Your task to perform on an android device: Schedule a team meeting for 30 minutes at 8:00 a.m. on July 26 in the TeamLink app.
Image 0: 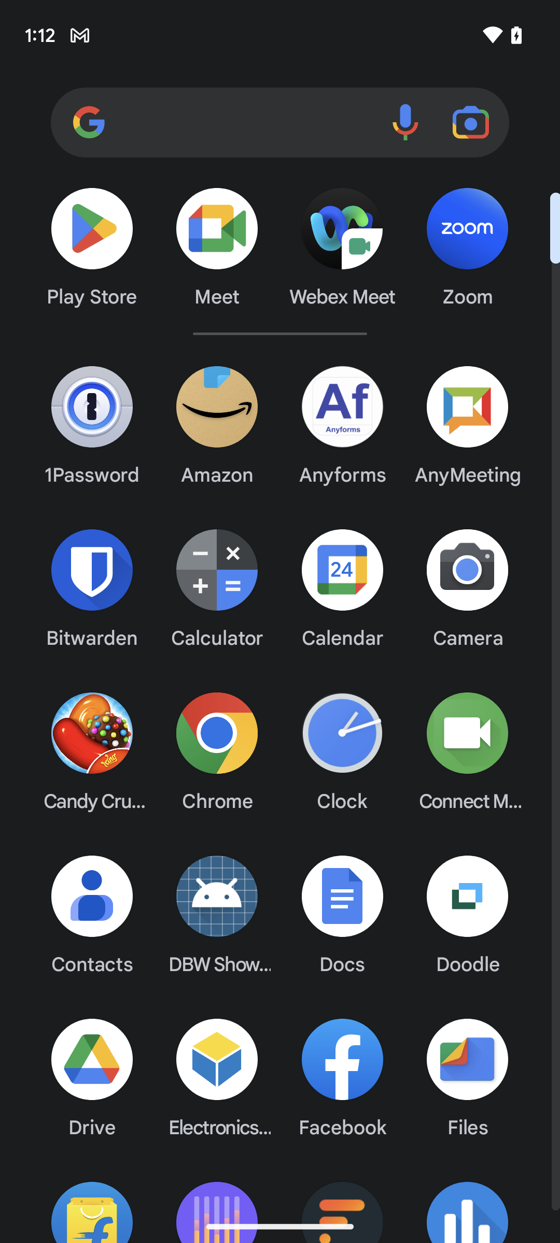
Open the TeamLink app.
Step 0: open app "TeamLink"
Image 1: 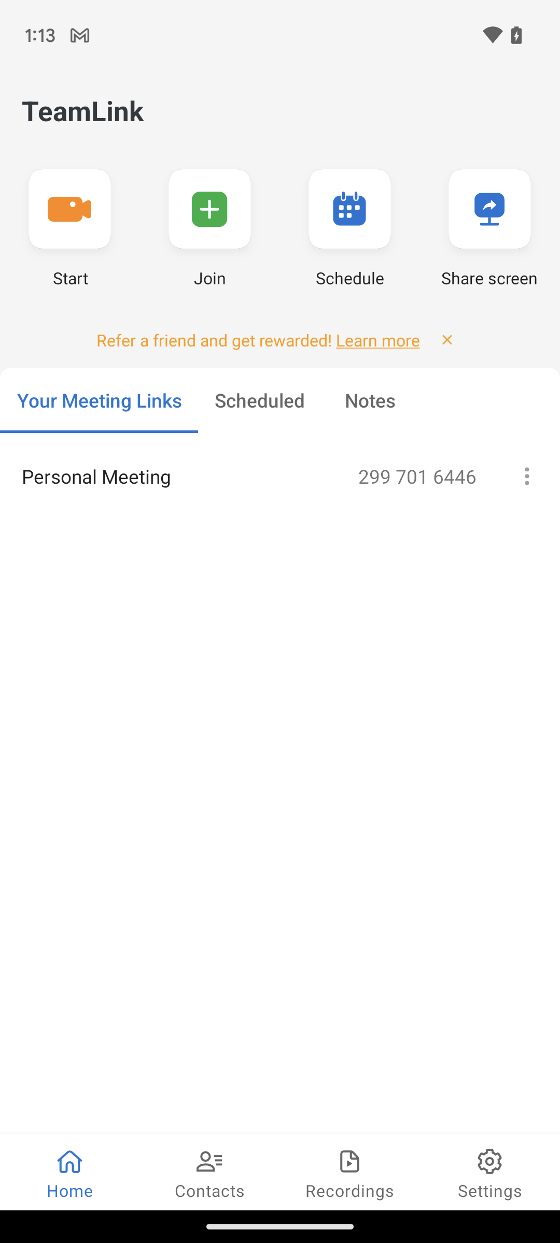
Click on the calendar icon presented on the second right side of the screen.
Step 1: click (349, 209)
Image 2: 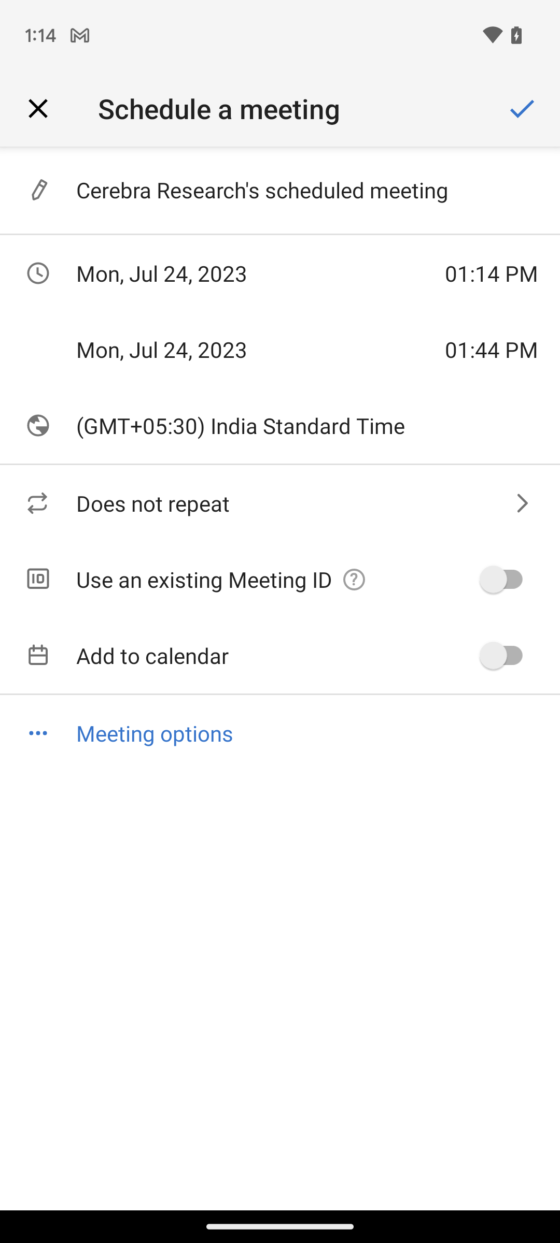
Click on the first option from the top.
Step 2: click (307, 190)
Image 3: 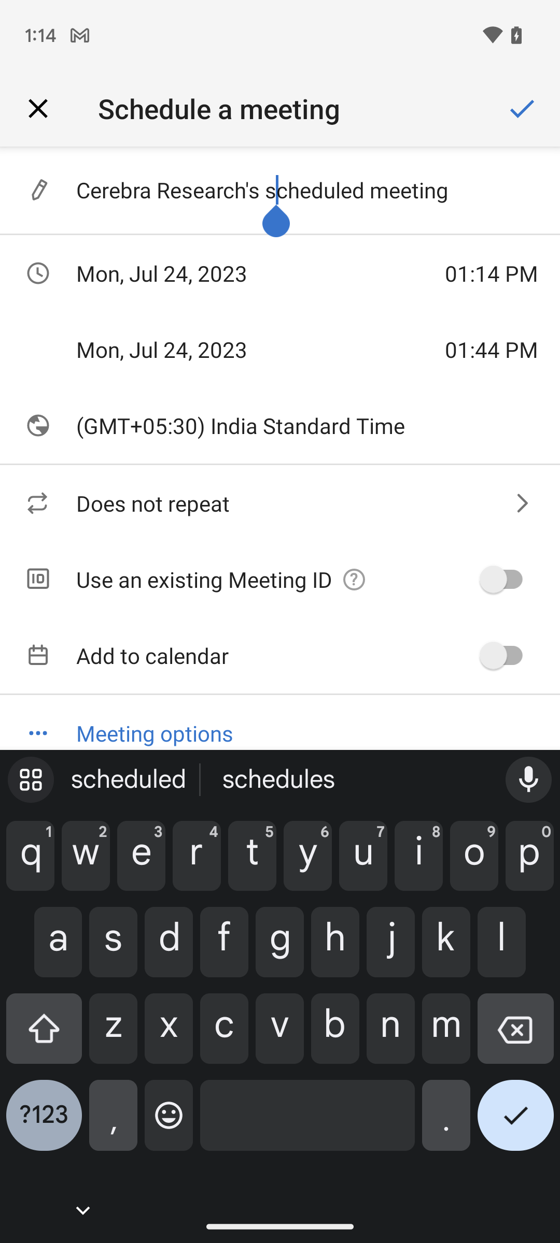
Replace cerebra research's scheduled meeting with a team meeting.
Step 3: type "Team meeting"
Image 4: 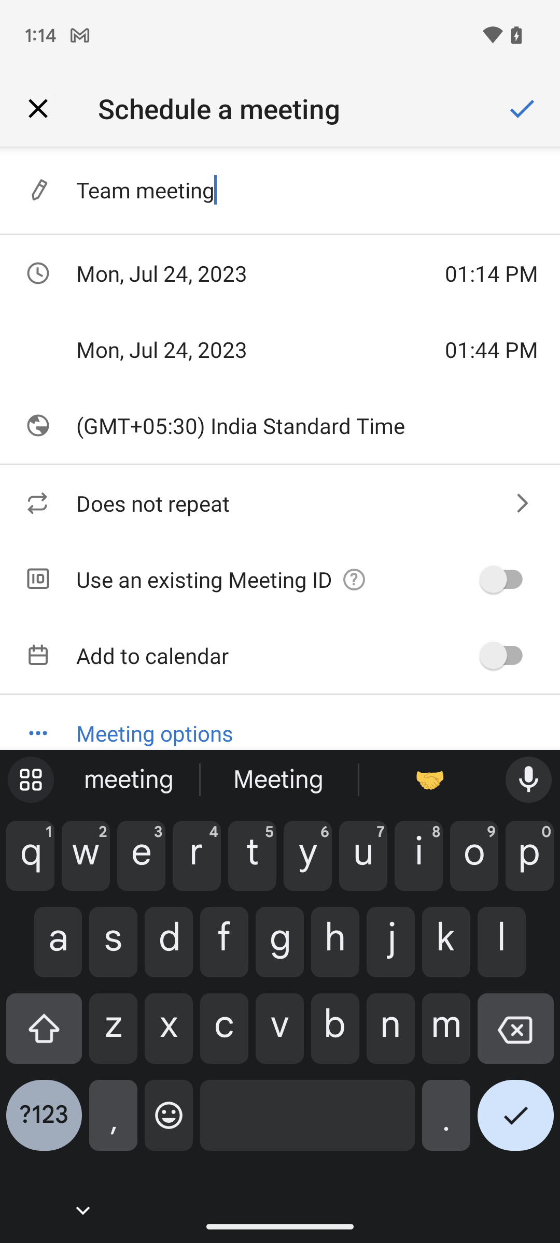
Click on the date which is the second option from the top and on the left side:
Step 4: click (249, 273)
Image 5: 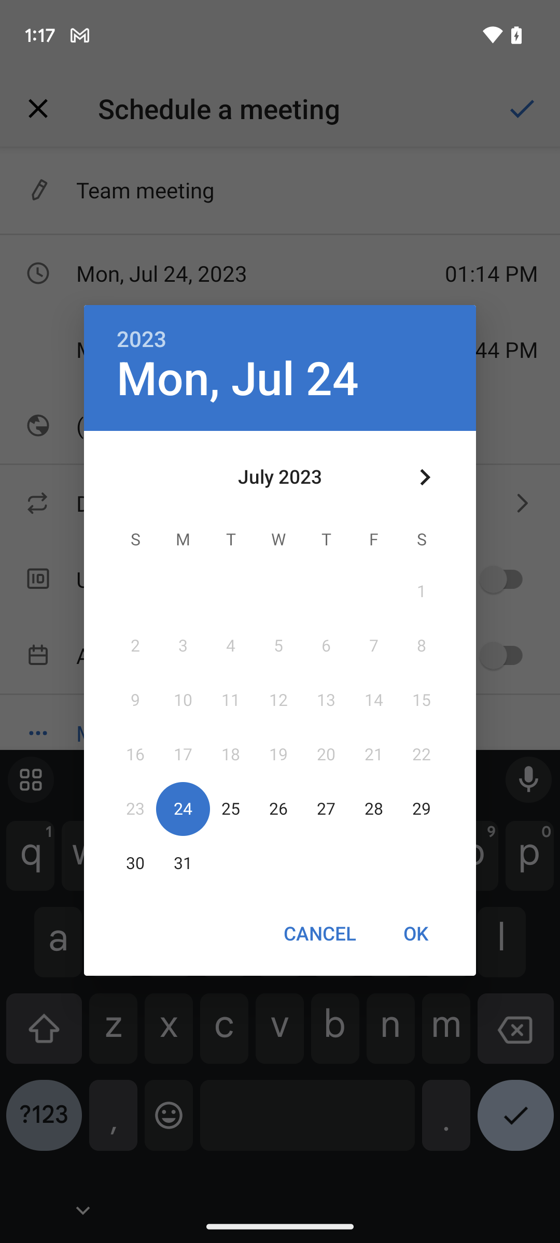
Select the date. 26th july
Step 5: click (278, 809)
Image 6: 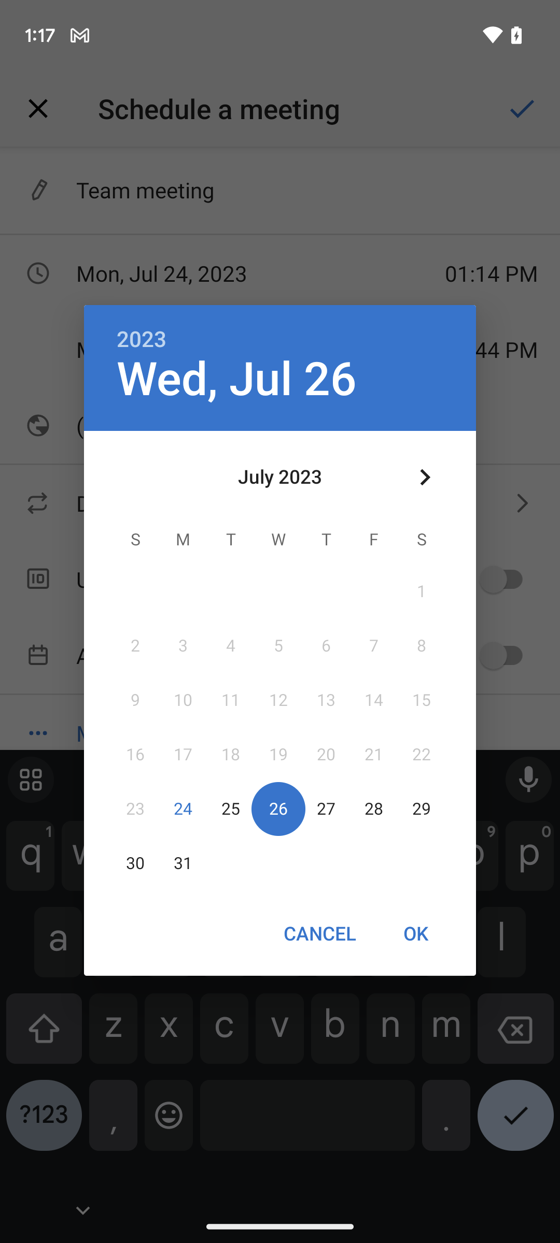
Click on OK.
Step 6: click (416, 933)
Image 7: 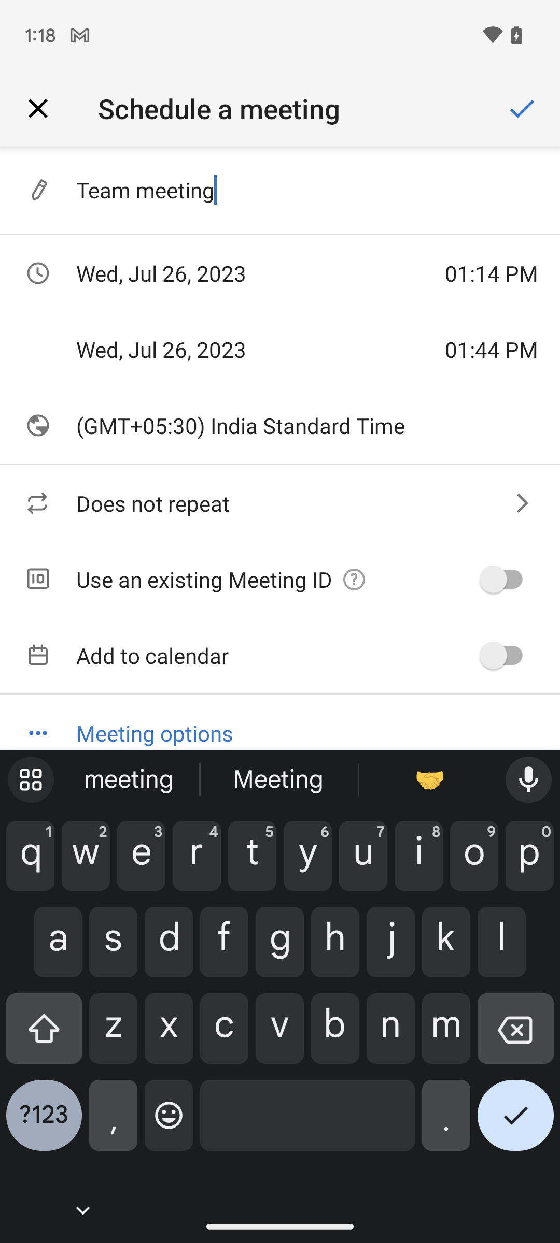
Click on the time option which is the second option from the top and on the right side:
Step 7: click (492, 273)
Image 8: 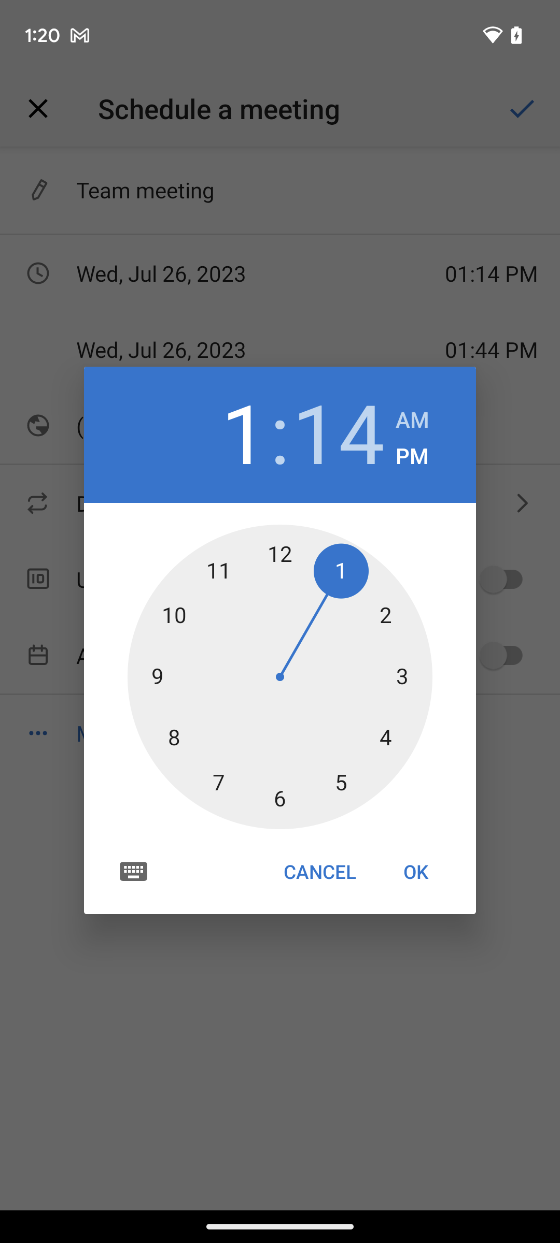
Click on 8 to set the hours.
Step 8: click (167, 741)
Image 10: 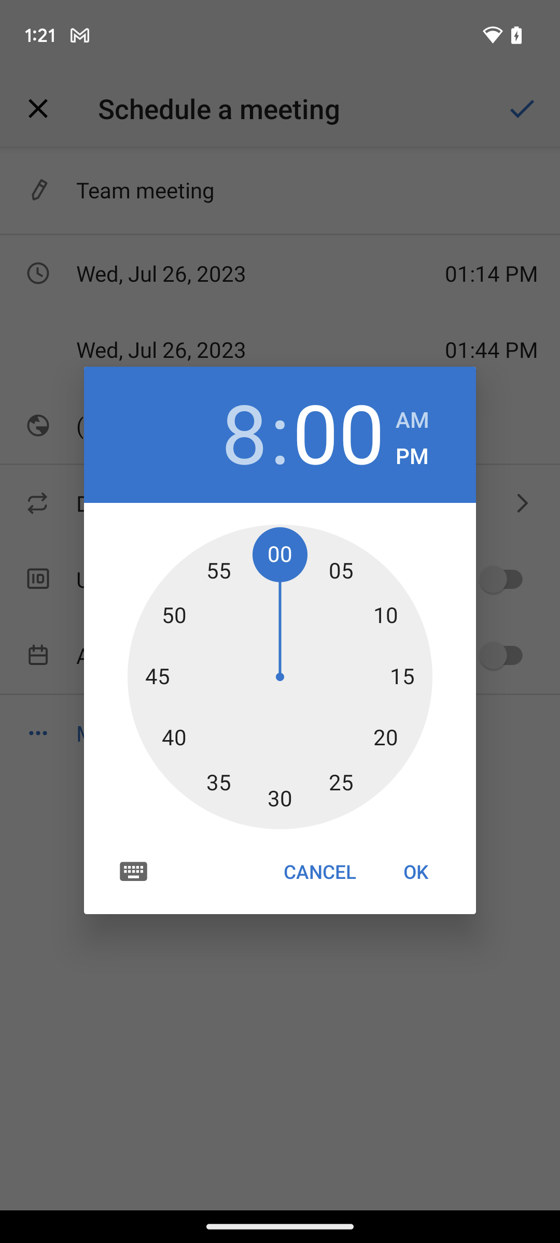
click on AM
Step 10: click (412, 420)
Image 11: 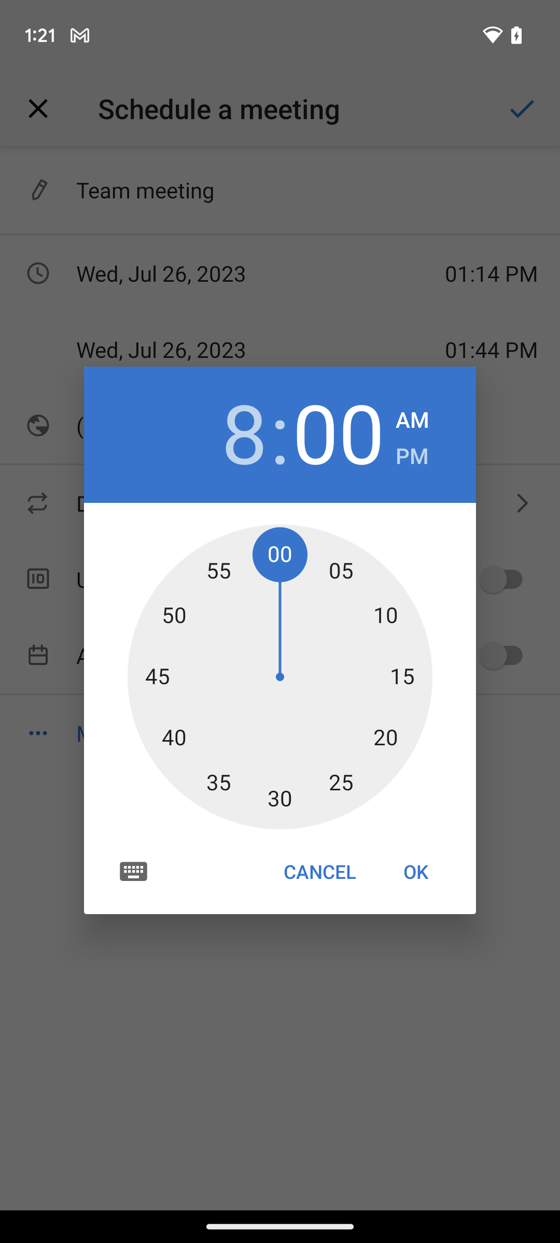
Click on OK.
Step 11: click (416, 872)
Image 15: 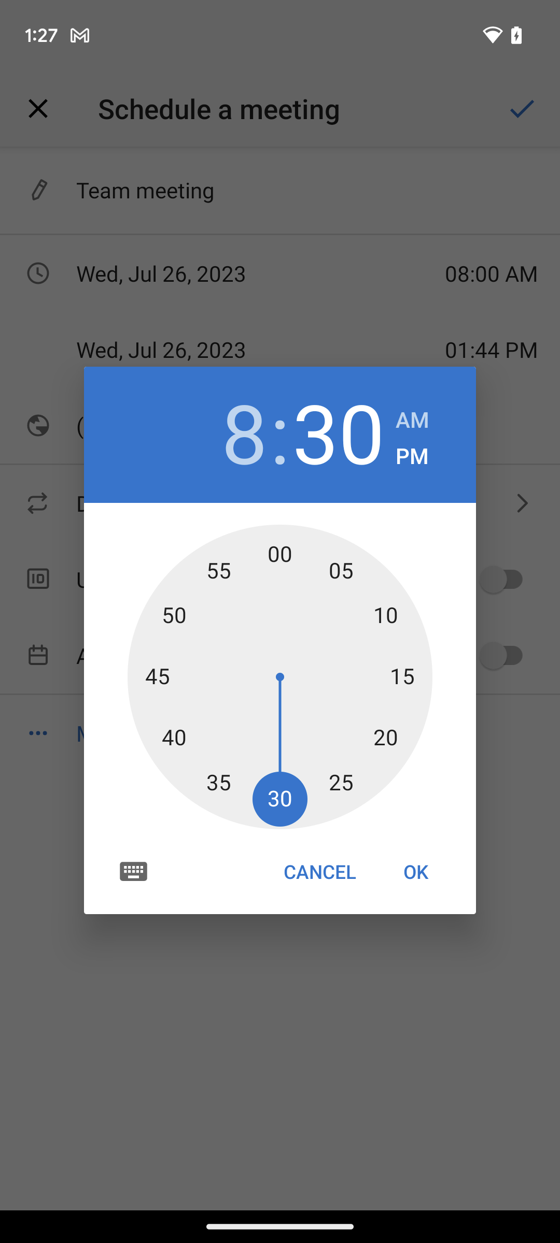
click on AM
Step 15: click (412, 420)
Image 16: 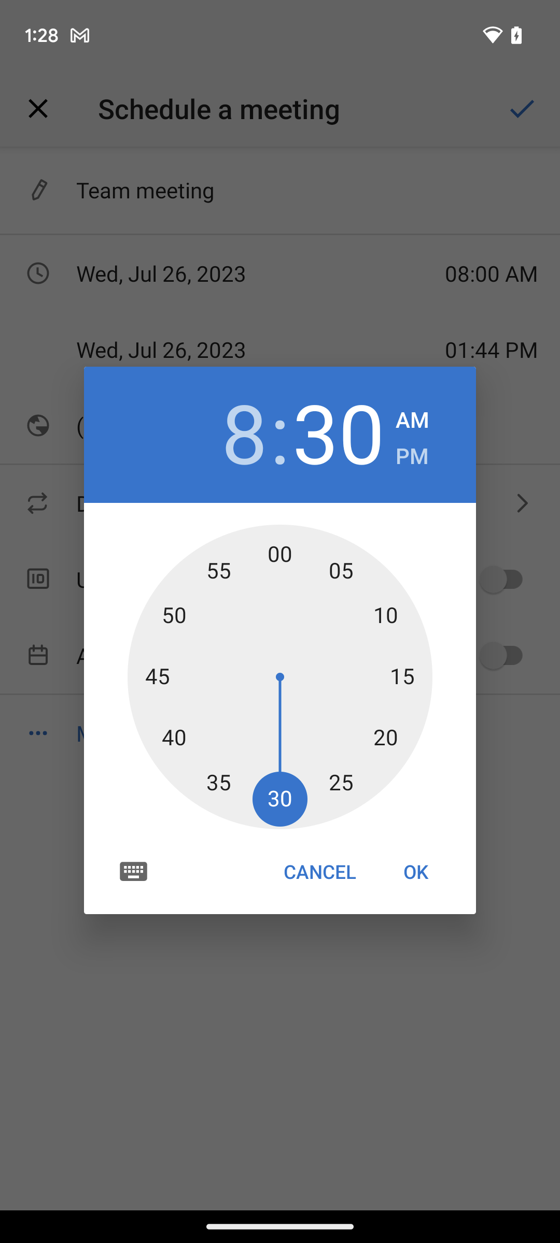
click on AM
Step 16: click (412, 420)
Image 17: 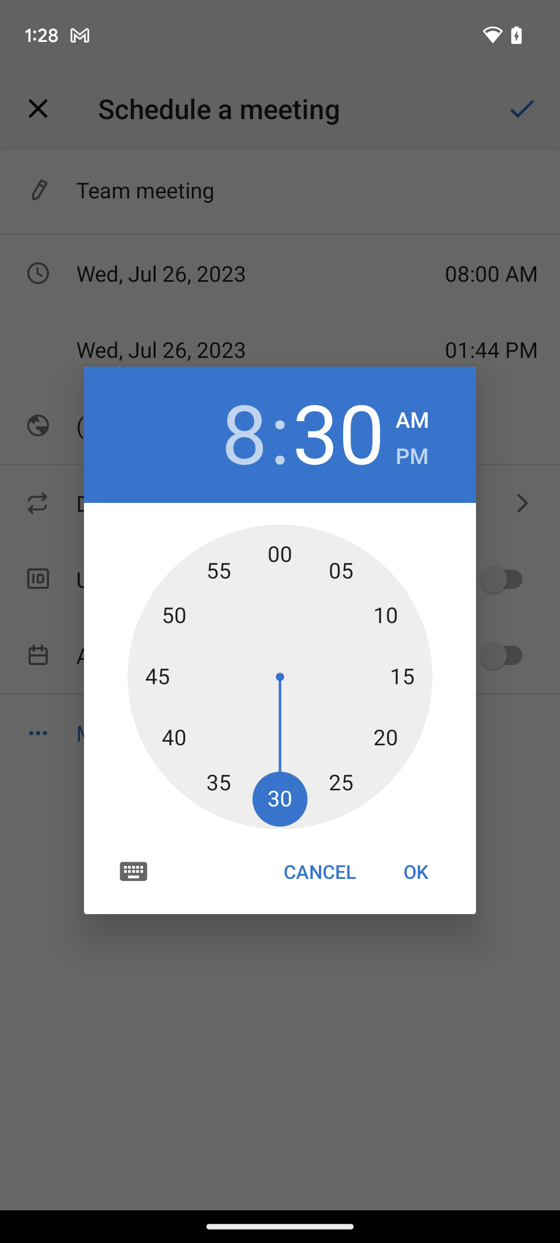
click on OK
Step 17: click (416, 872)
Image 18: 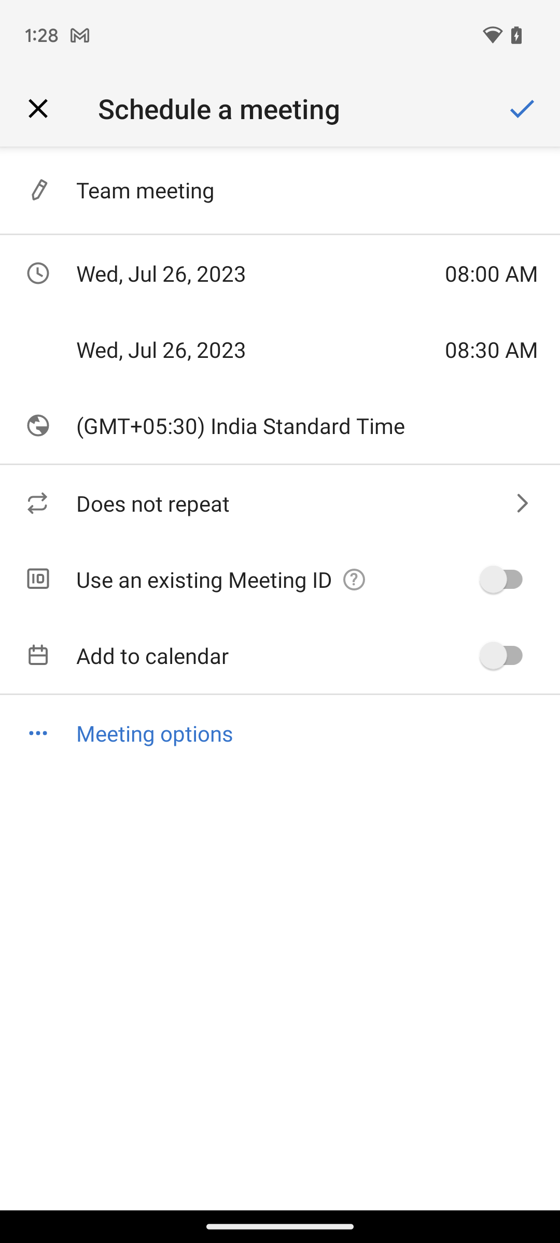
Click on the tick icon presented at the top of the right side of the screen.
Step 18: click (516, 119)
Image 19: 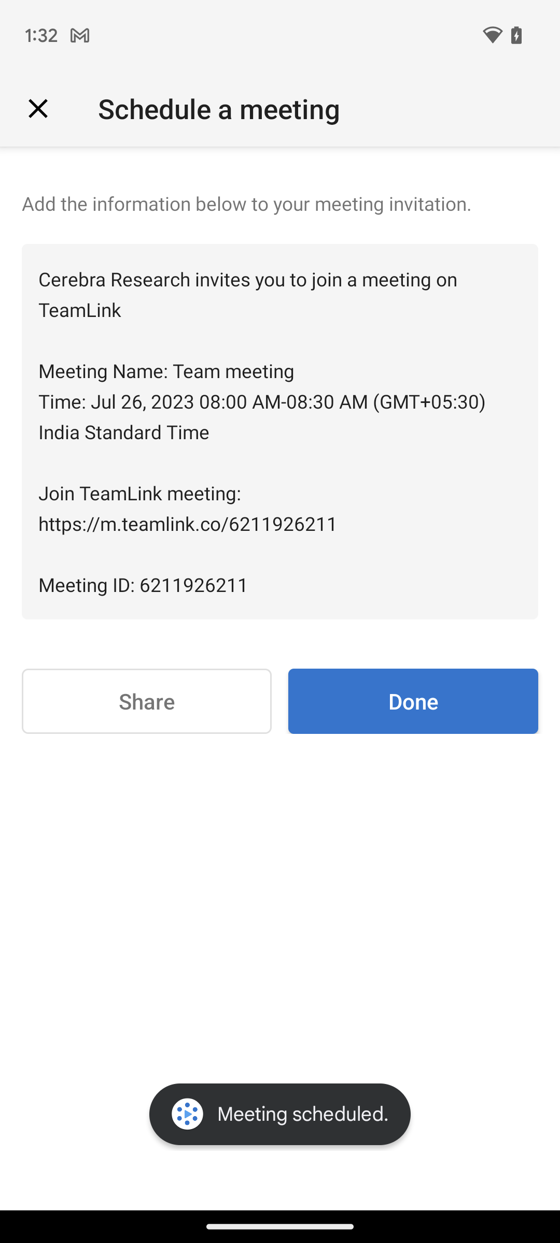
click on done option presented at the left side
Step 19: click (413, 701)